Your task to perform on an android device: I want to save the contact details of my colleague, Max. Create a new contact in the phonebook app; their number is 8755991881.
Image 0: 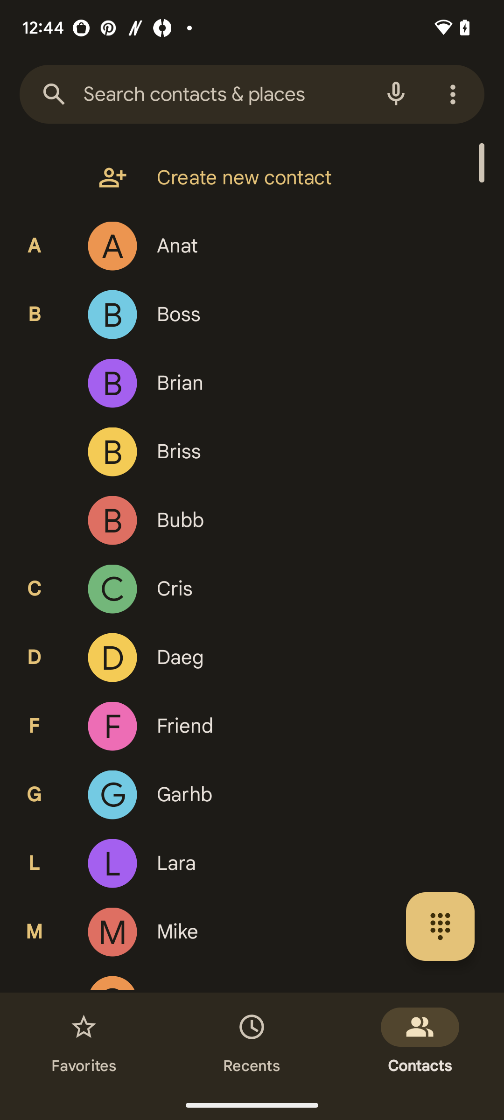
Open the Phonebook app.
Step 0: open app "Phonebook"
Image 1: 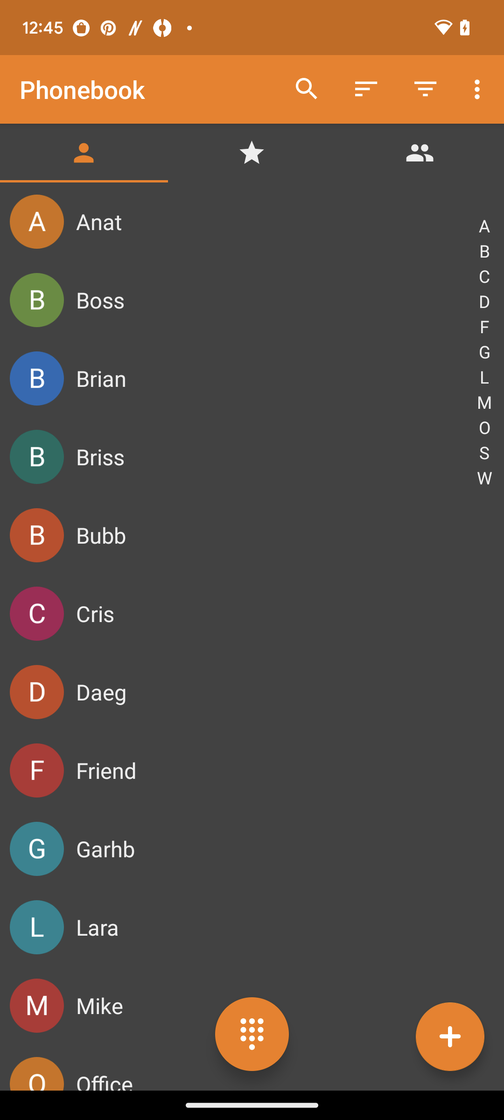
Click on the plus icon.
Step 1: click (450, 1036)
Image 2: 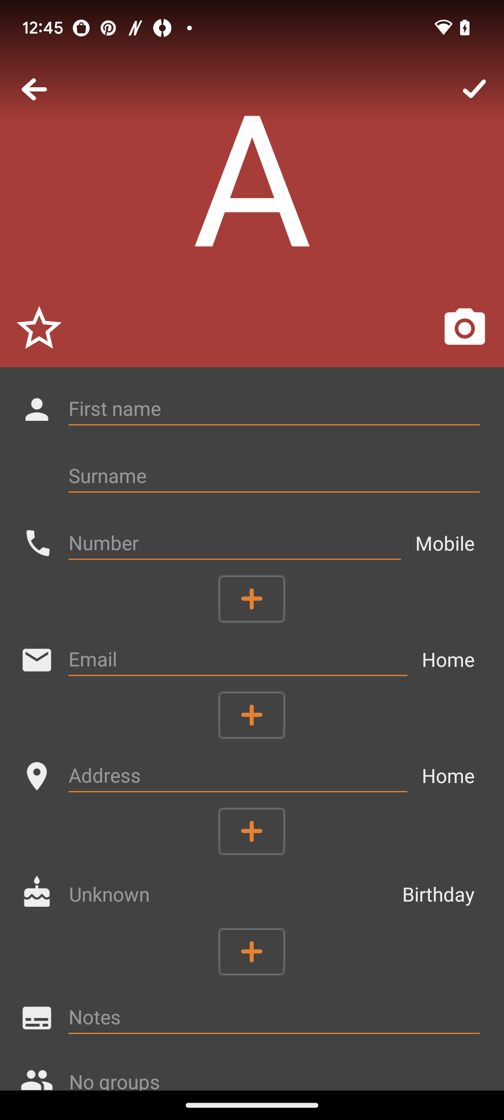
Click on the name bar.
Step 2: click (274, 408)
Image 4: 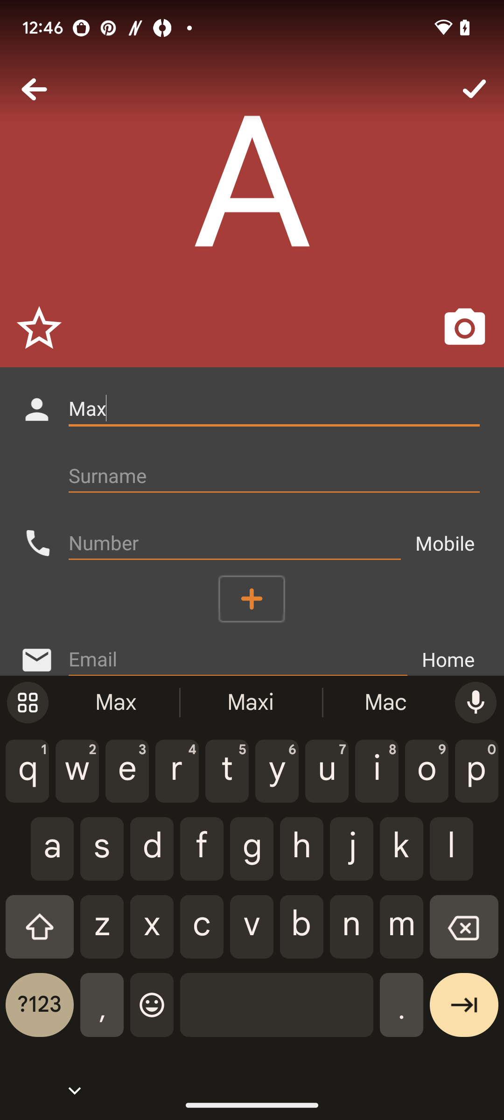
Now click on the phone number bar.
Step 4: click (234, 543)
Image 5: 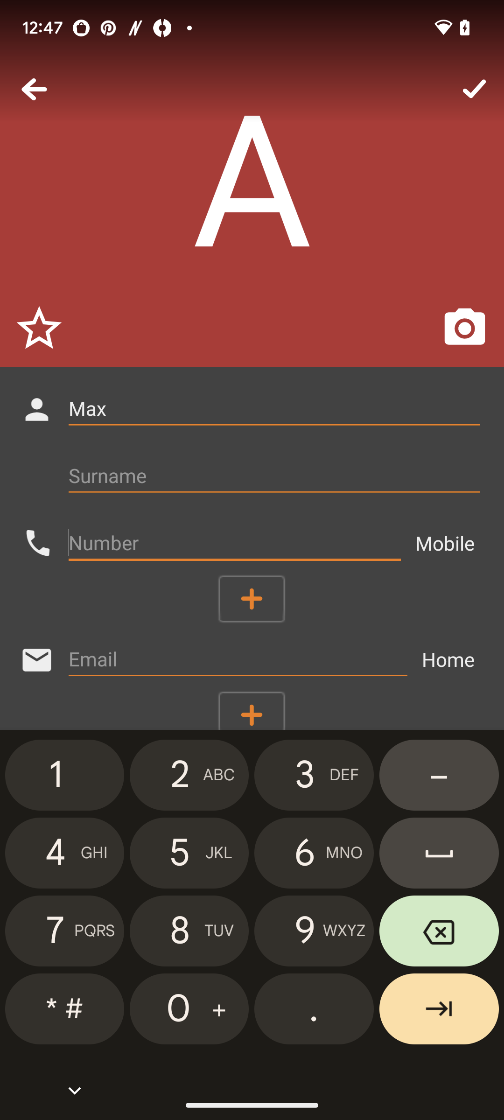
Enter the phone number, 8755991881.
Step 5: type "8755991881"
Image 6: 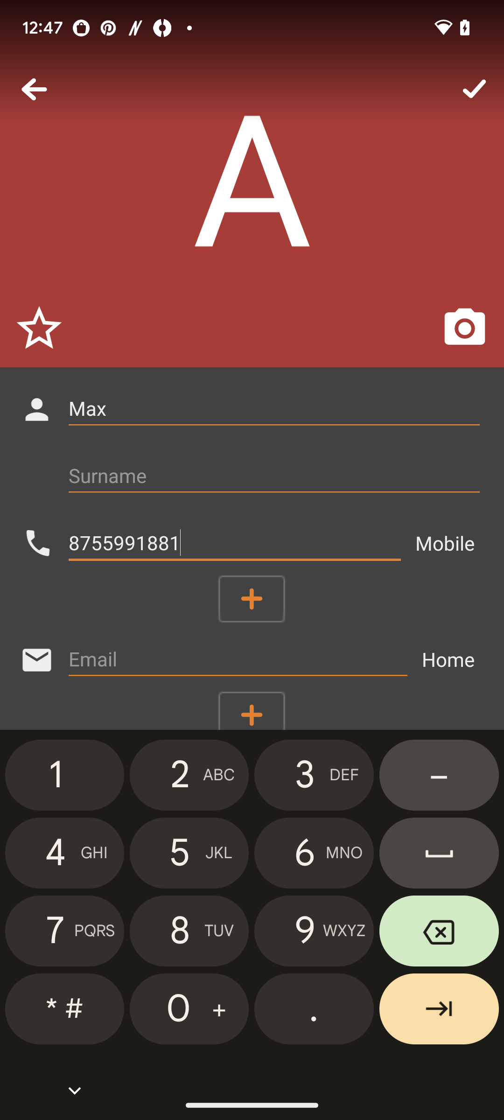
Click on the tick button.
Step 6: click (474, 89)